Your task to perform on an android device: I want to look at the reviews for the  LED bulb B22 470 lumen   on the IKEA  App  app so I can make an informed decision about the product's durability.
Image 0: 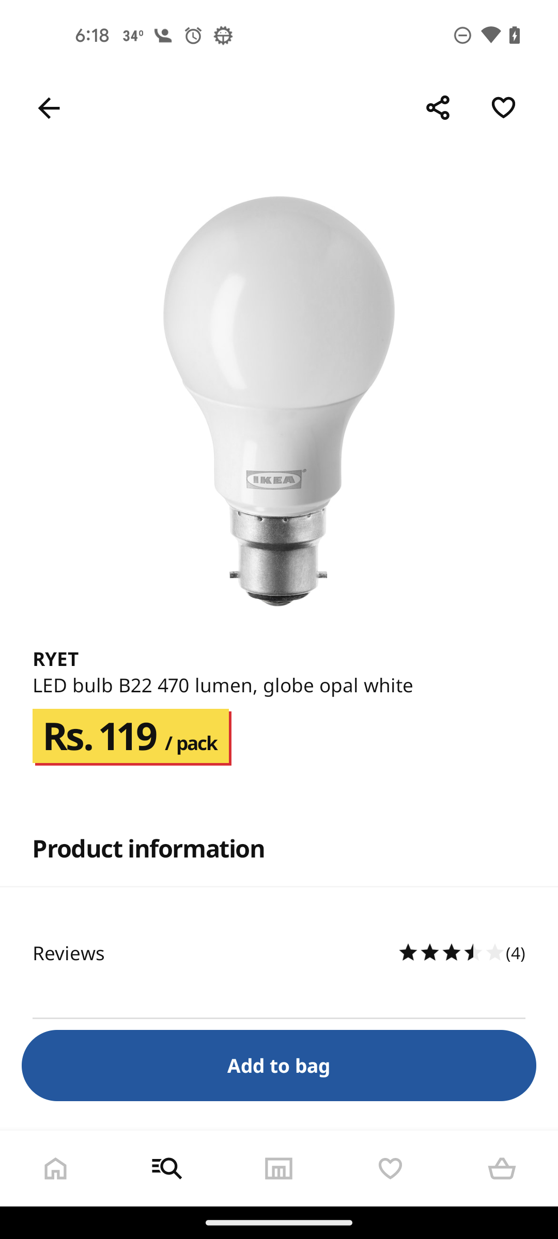
Swipe up to view the reviews option
Step 0: scroll down
Image 1: 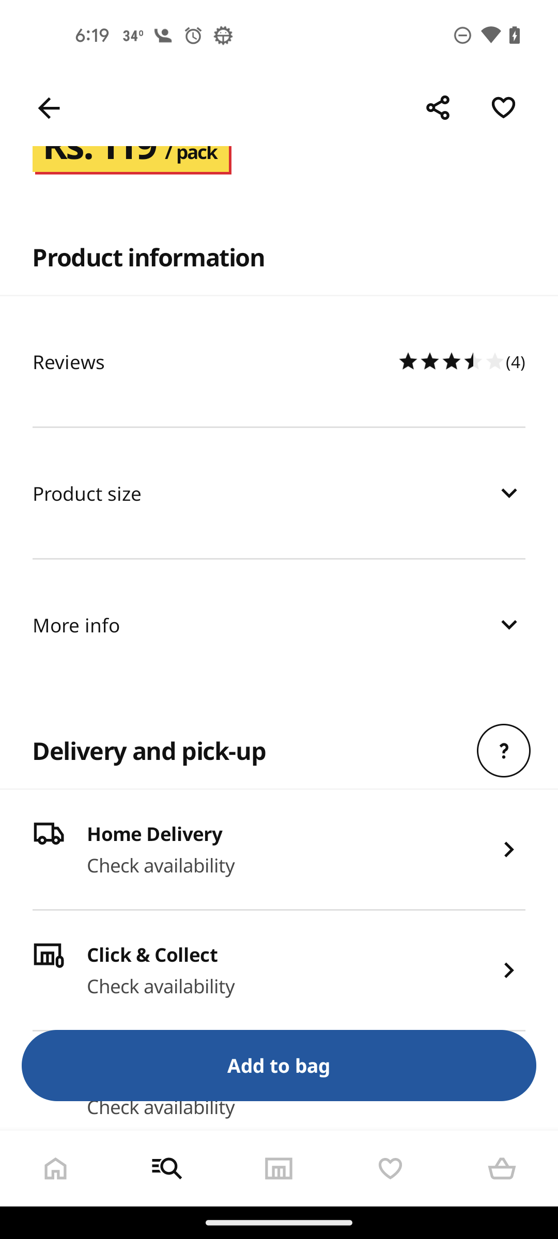
Click on the  reviews option
Step 1: click (214, 361)
Image 2: 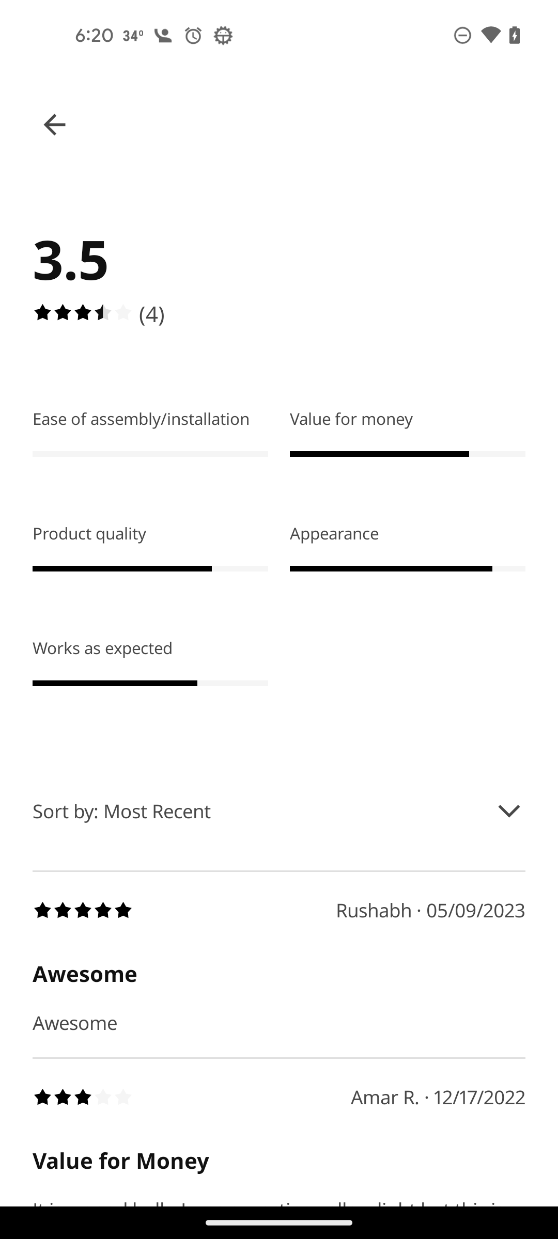
Swipe up
Step 2: scroll down
Image 3: 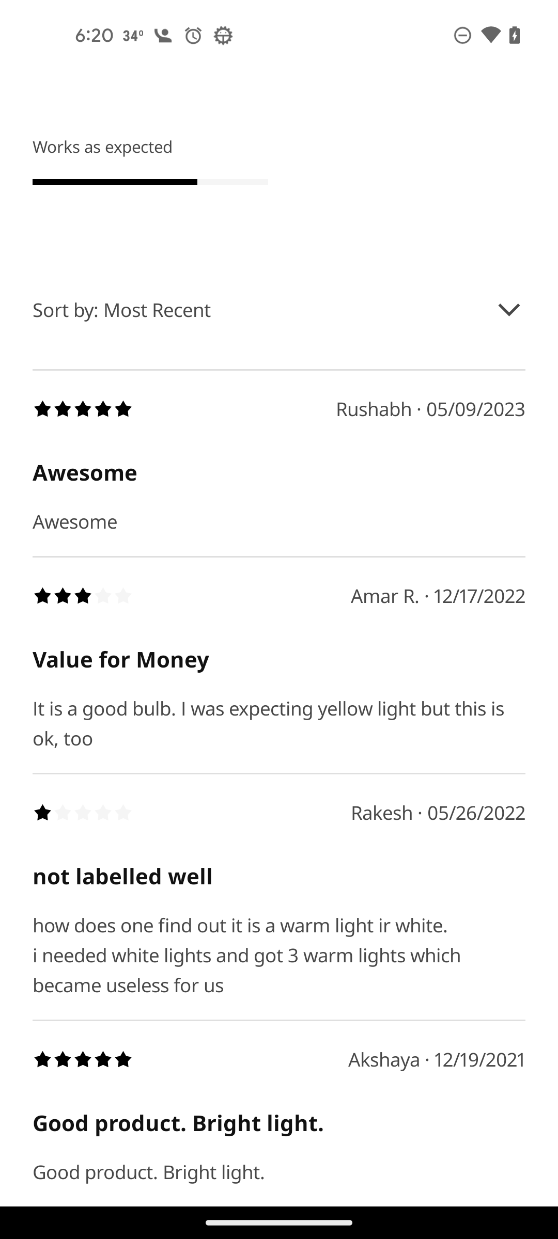
Swipe up
Step 3: scroll down